Your task to perform on an android device: Open the Easy Dialer app and delete the RRR contact.
Image 0: 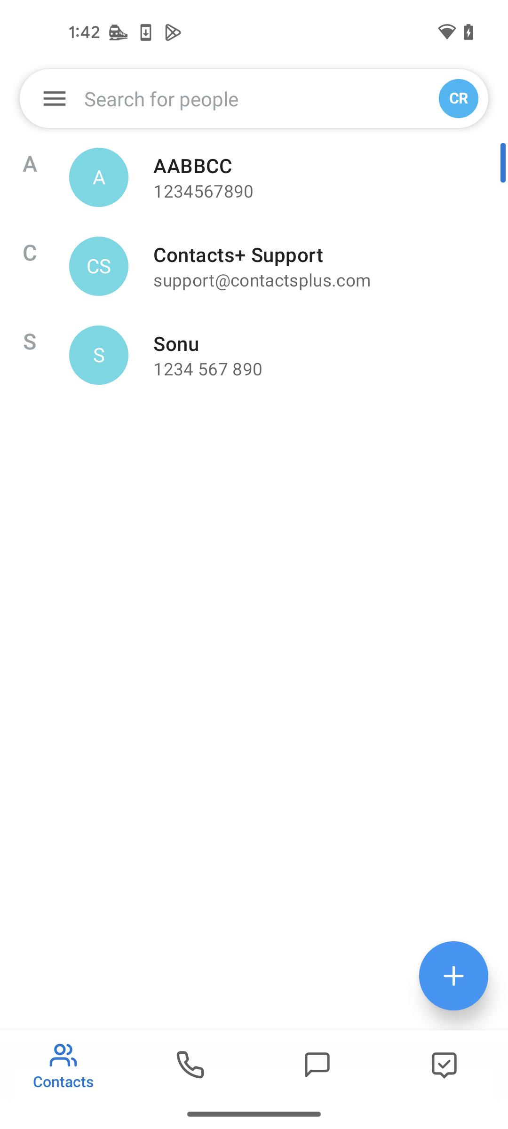
Open the Easy Dialer app
Step 0: open app "Easy Dialer"
Image 1: 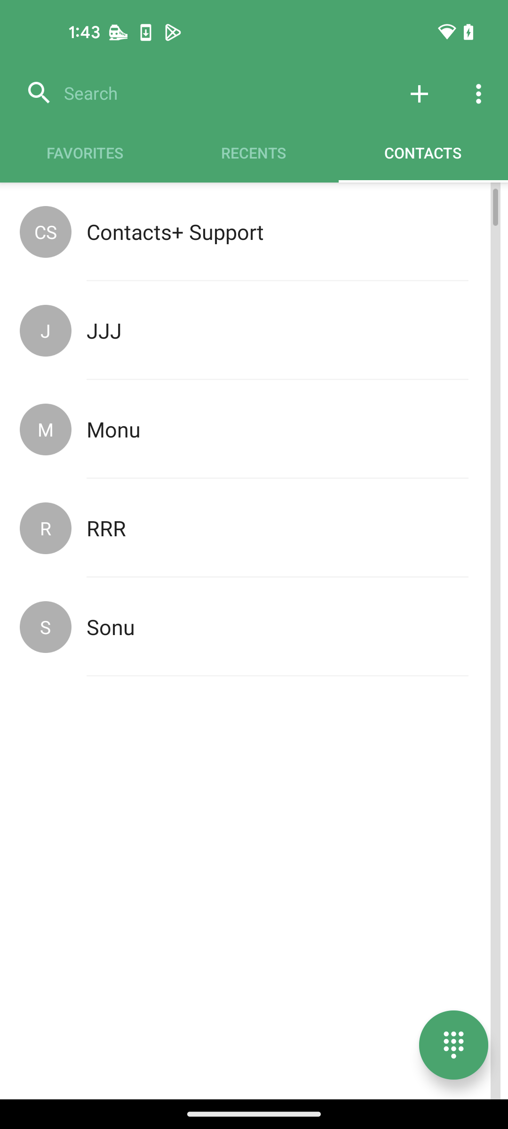
Click on the RRR contact
Step 1: click (254, 528)
Image 2: 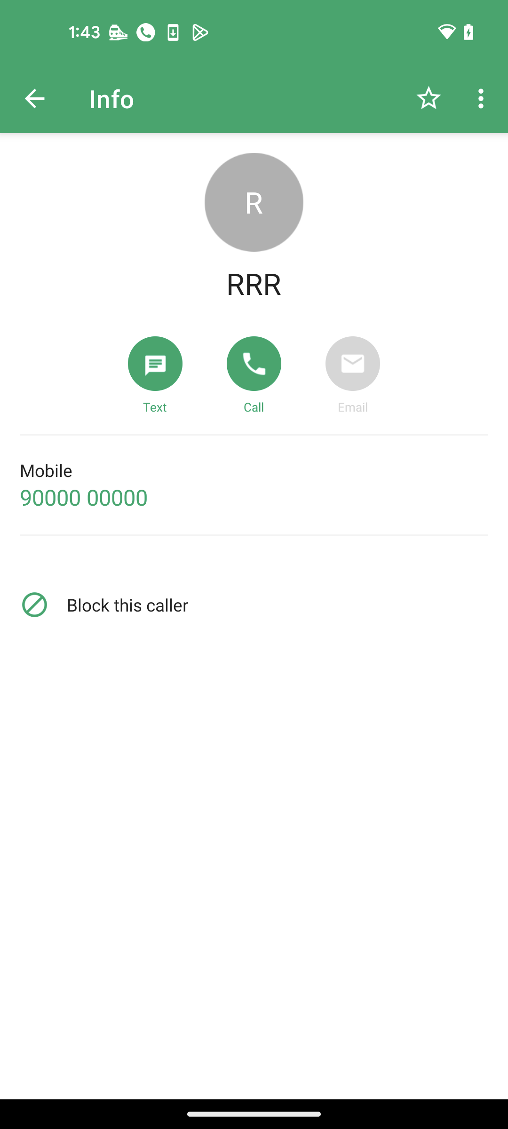
Click on three dots at the top right corner
Step 2: click (483, 98)
Image 3: 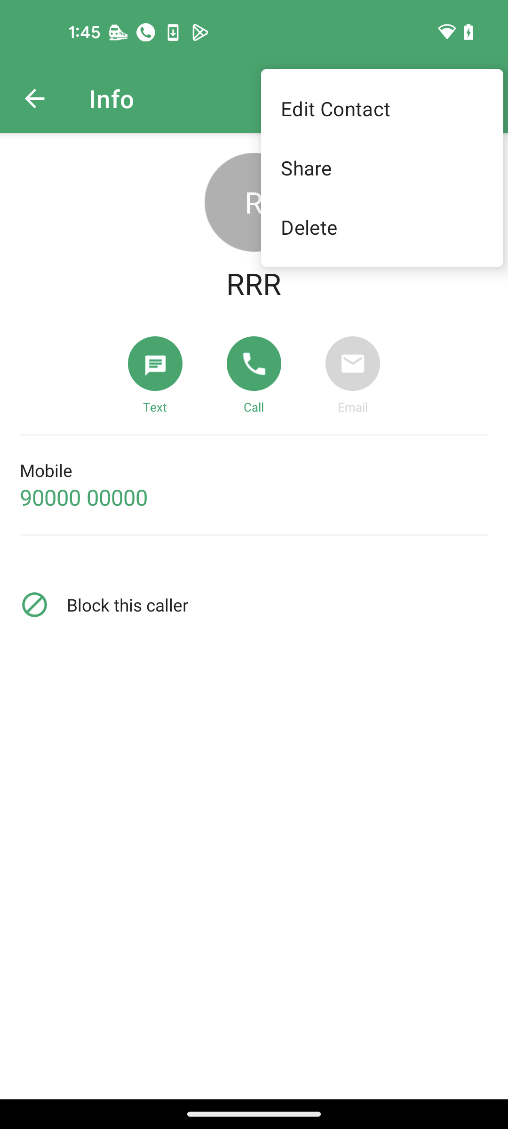
Click on the Delete option
Step 3: click (382, 227)
Image 4: 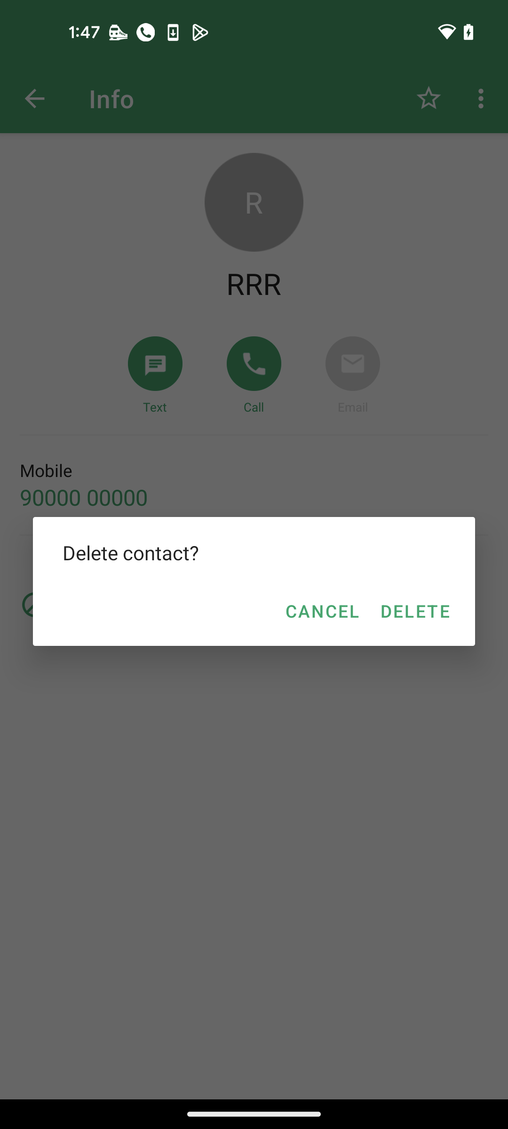
Click on the delete button
Step 4: click (414, 611)
Image 5: 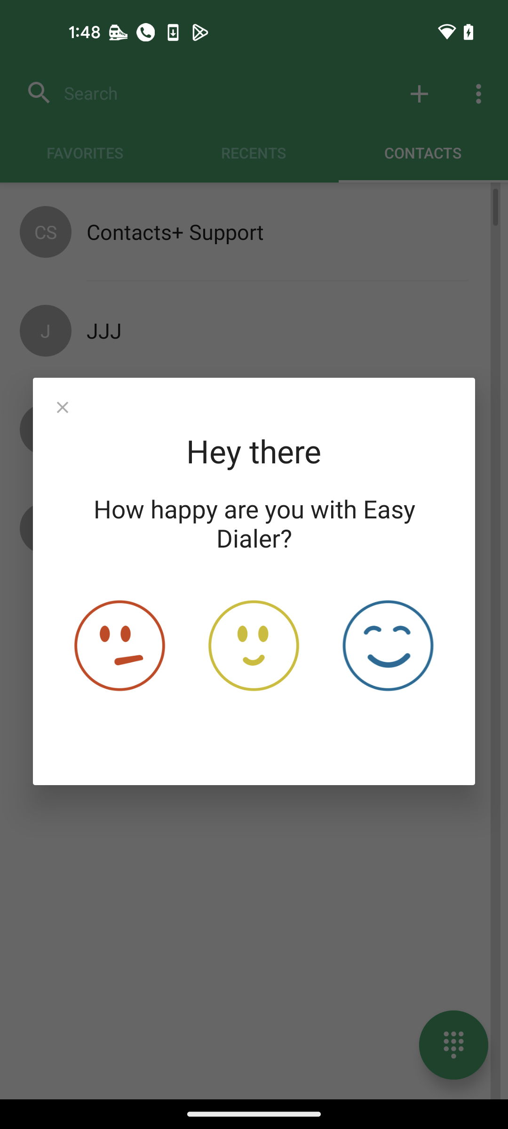
Close the Popup
Step 5: click (63, 407)